Your task to perform on an android device: Using the Xe app, I would want to know the historical JOD to EGP exchange rates over the previous ten years.
Image 0: 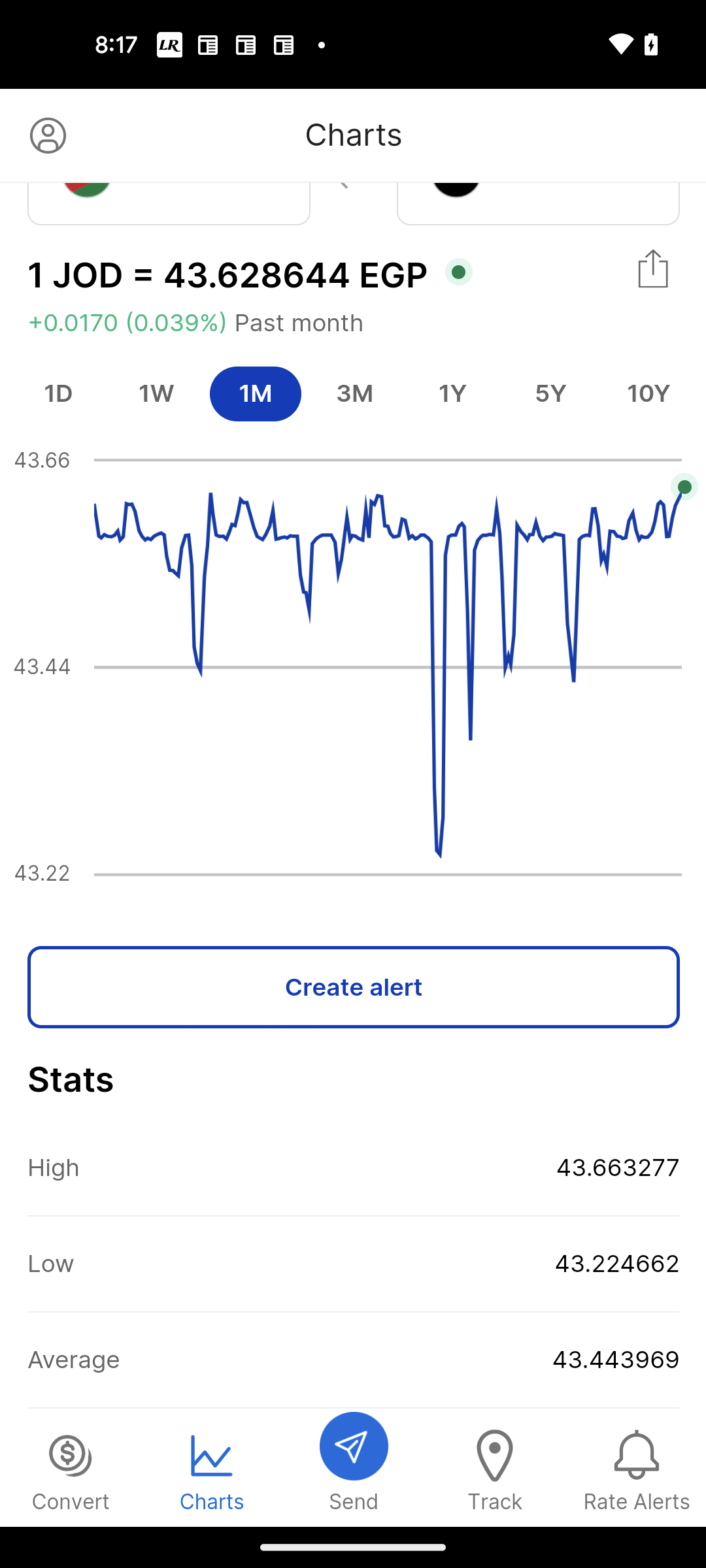
Click on the 10Y button
Step 0: click (649, 393)